Your task to perform on an android device: Open the Asos app and search for Women Tshirt
Image 0: 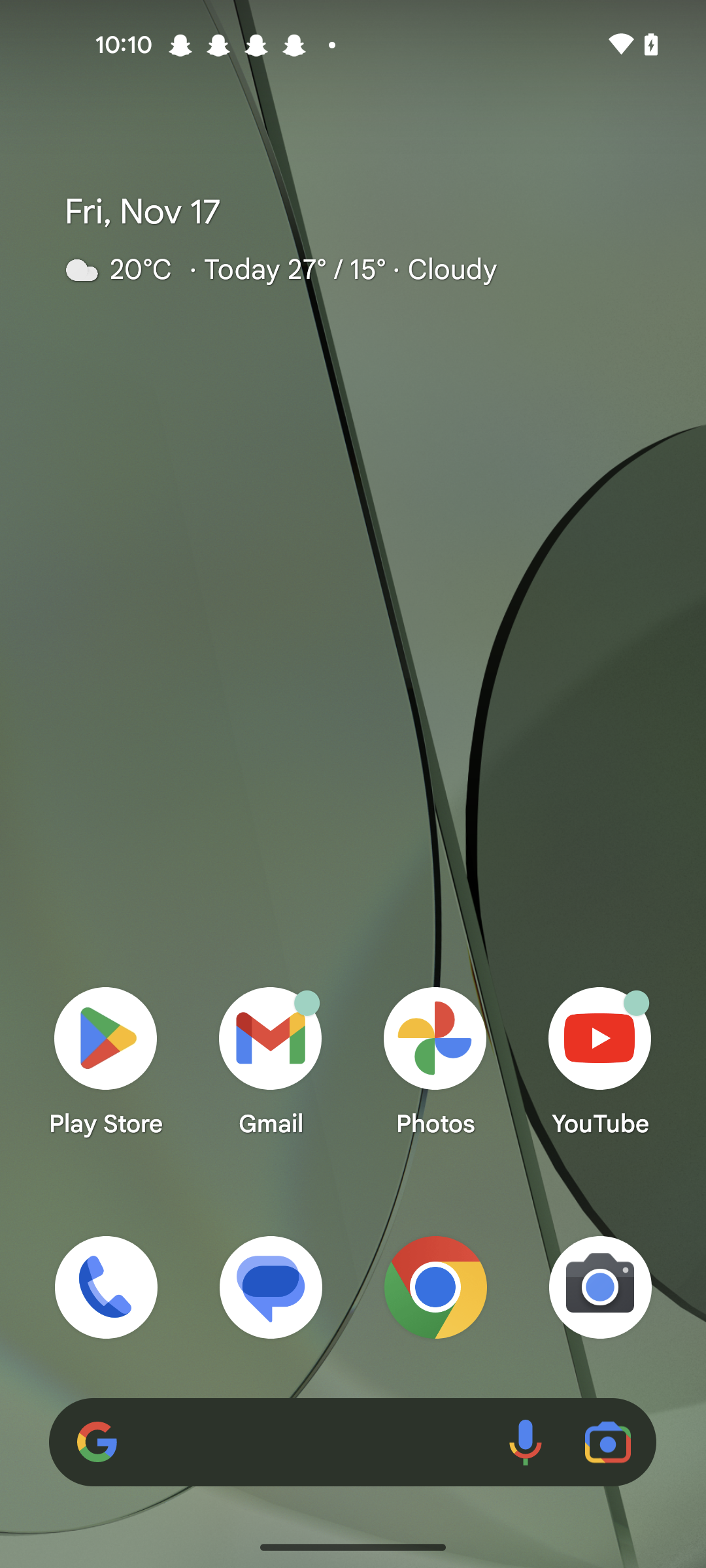
Open the Asos app 
Step 0: open app "ASOS"
Image 1: 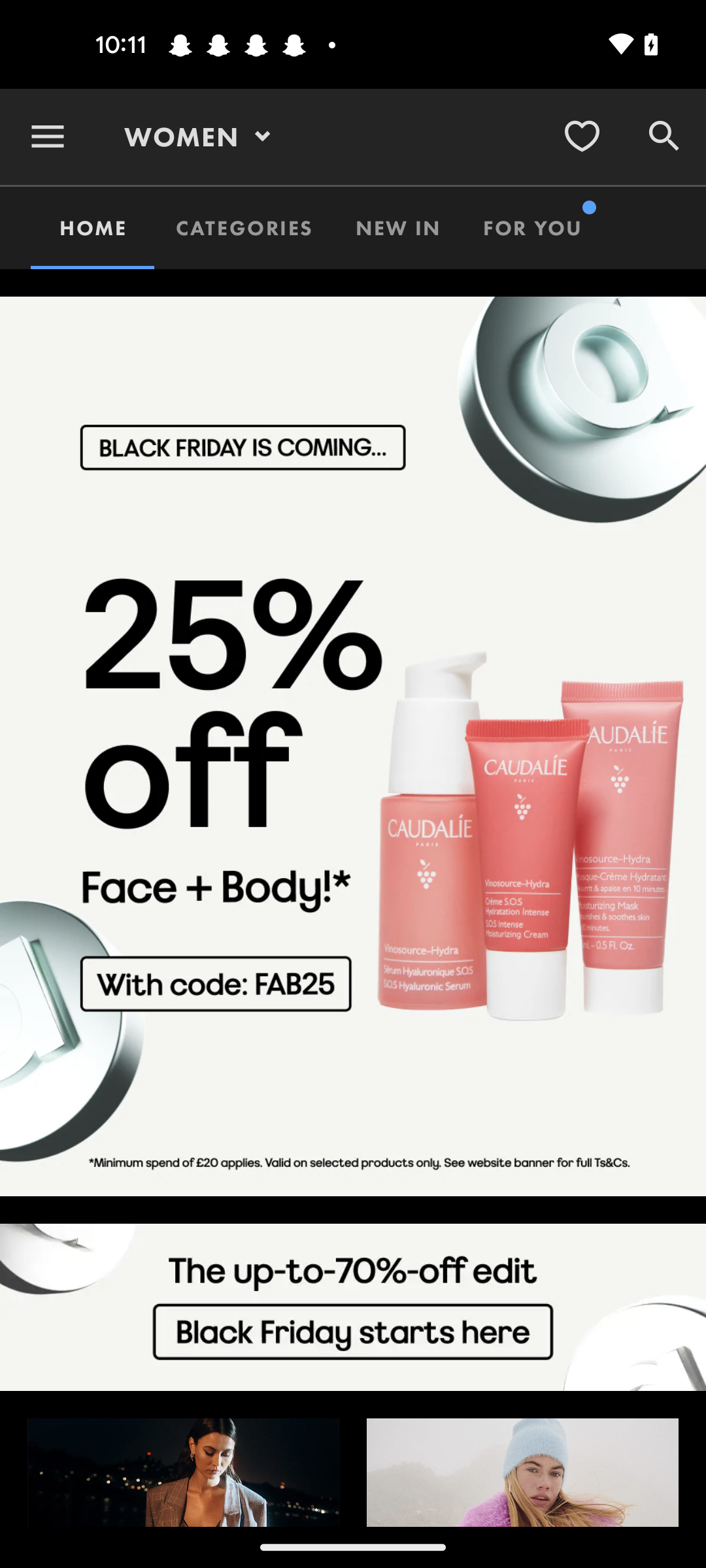
Click on the search icon 
Step 1: click (664, 137)
Image 4: 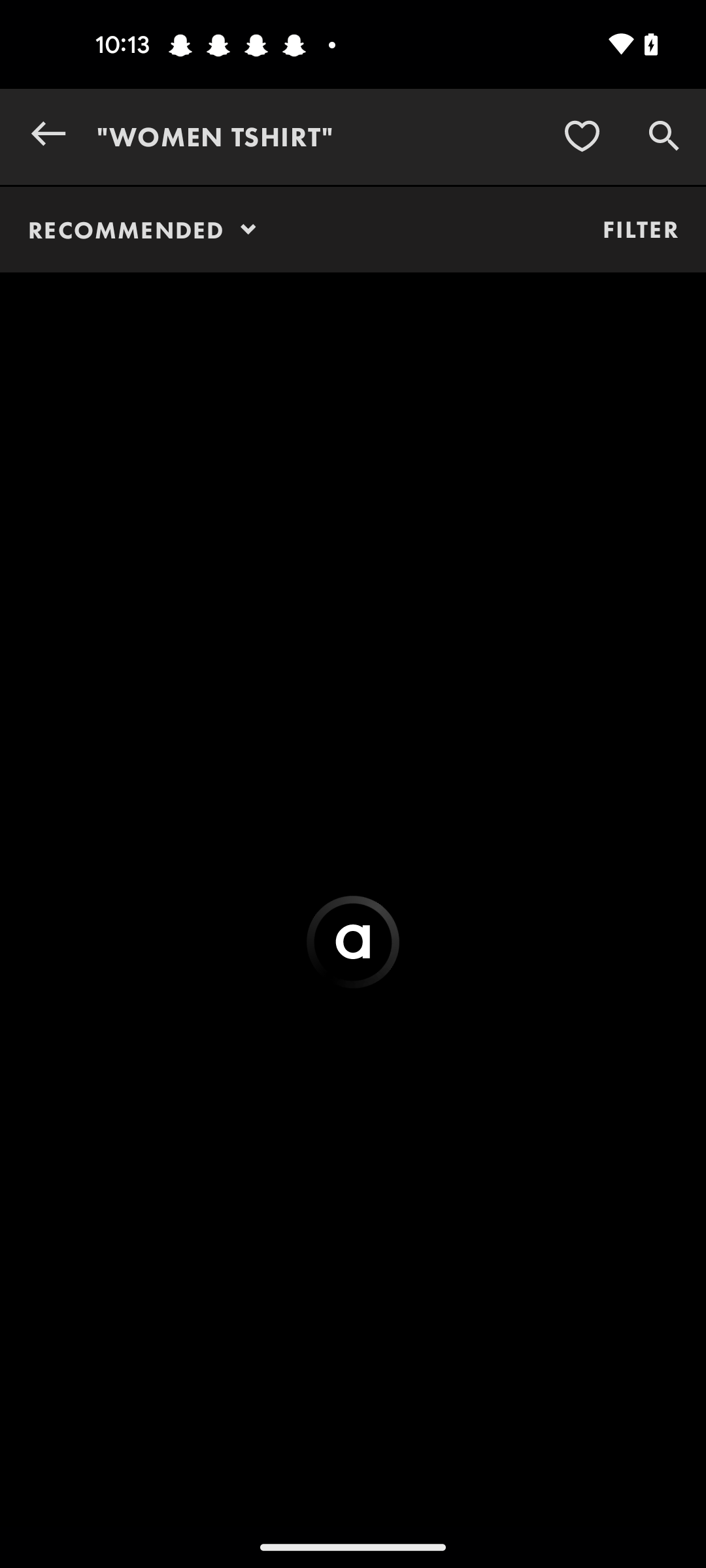
Click on the search icon at the bottom right corner of the screen 
Step 4: wait